Your task to perform on an android device: It seems great from the profile, but I want to know more about the specifics using the RailPlanner app, so I want to check the information for the first train between 12 p.m. and 3 p.m.
Image 0: 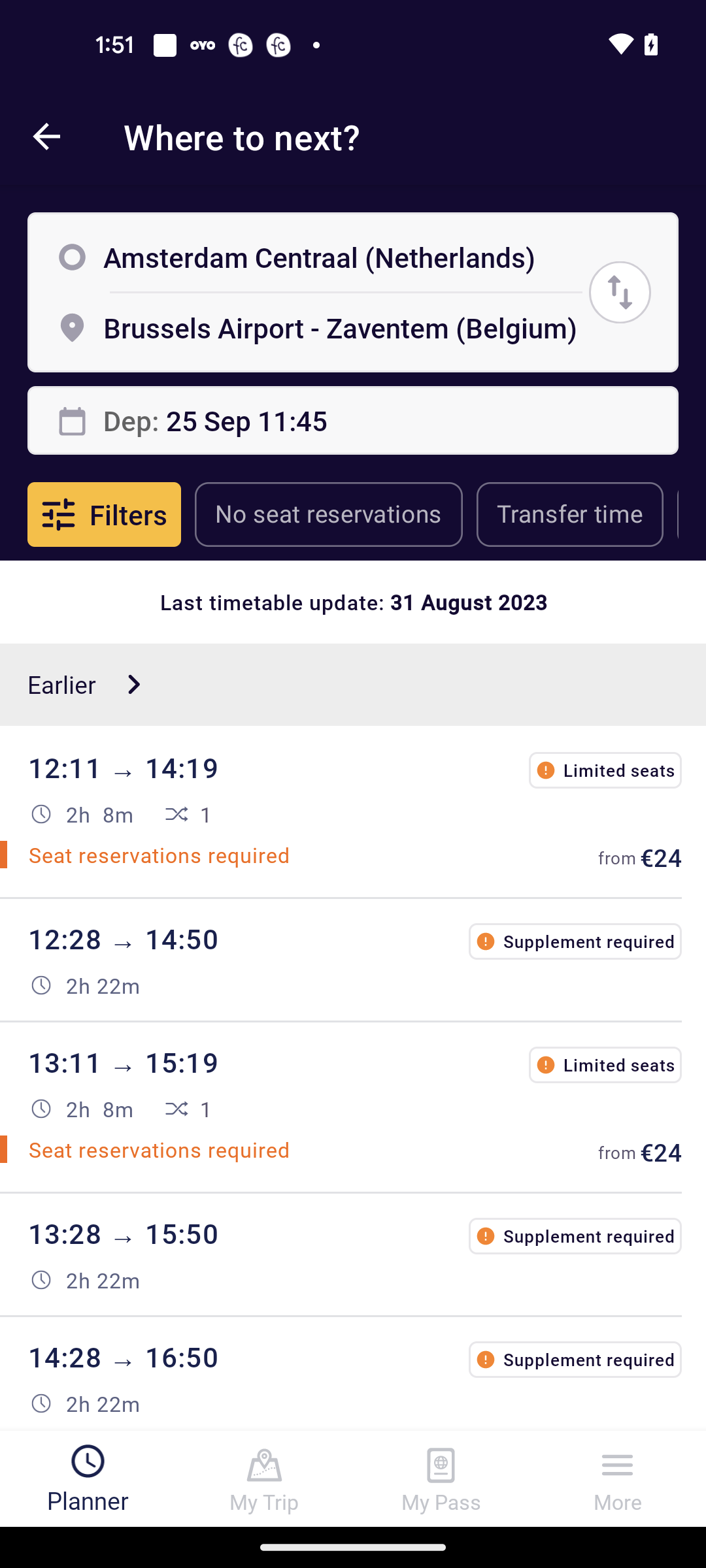
Open the first train option from the search results
Step 0: click (123, 767)
Image 1: 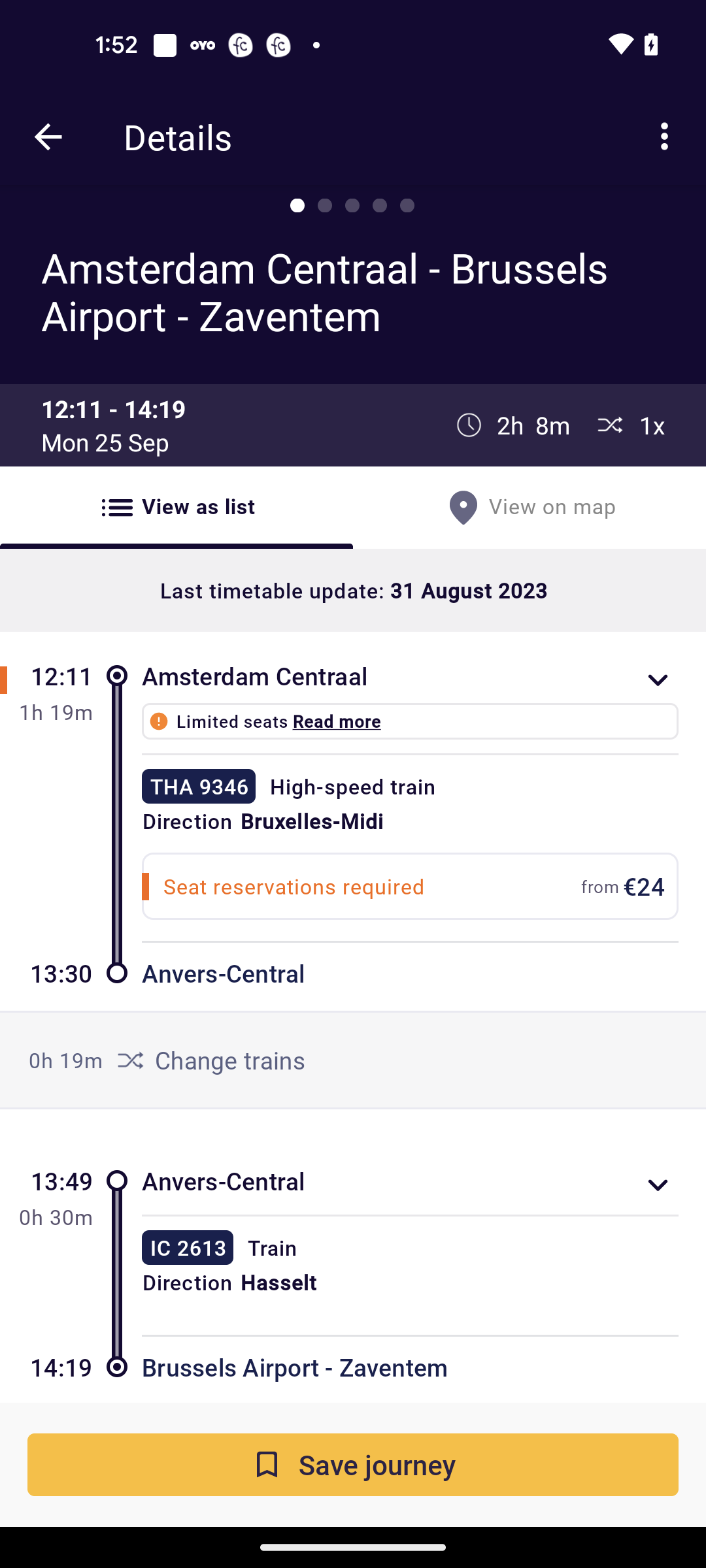
Click on the Drop-down icon in front of the Amsterdam Centraal
Step 1: click (657, 680)
Image 2: 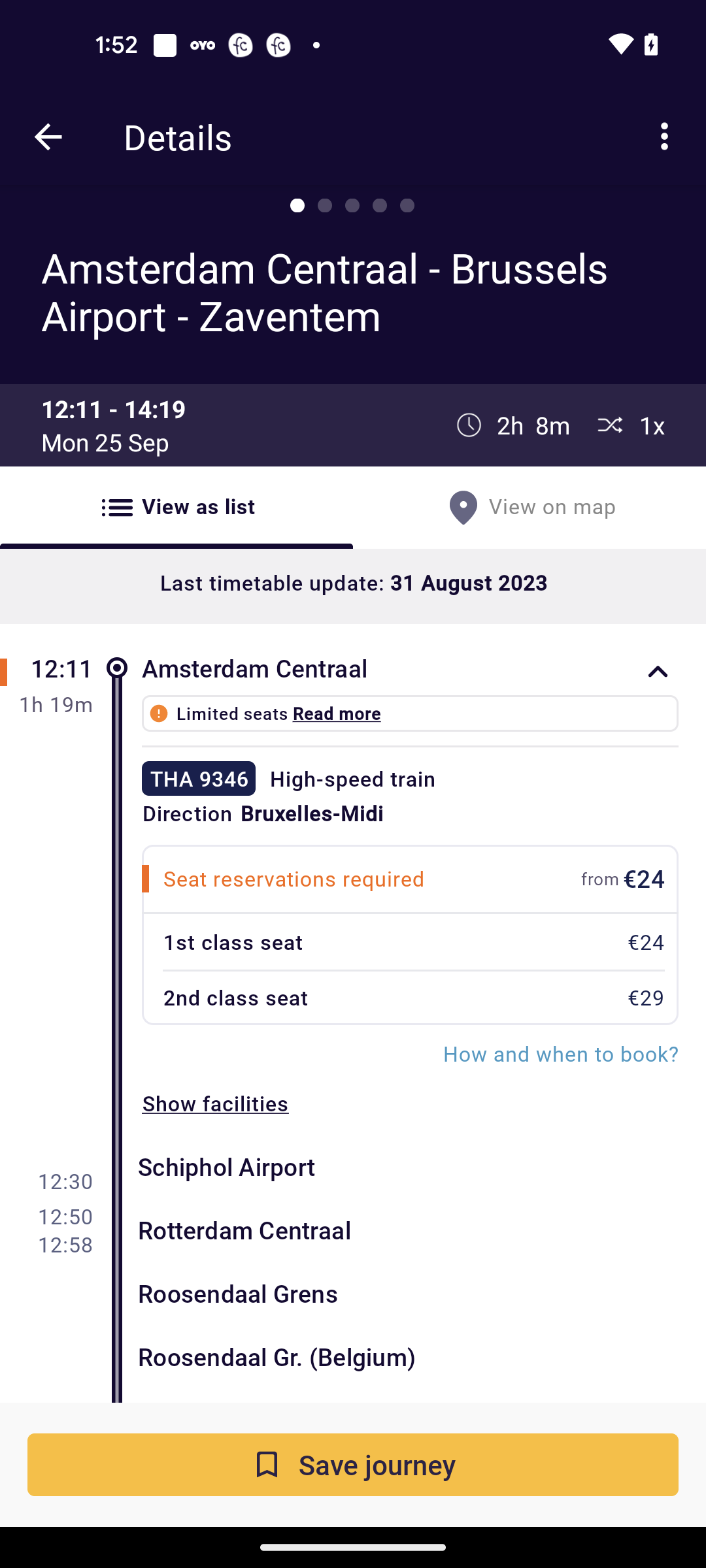
Swipe up to view stops
Step 2: scroll down
Image 3: 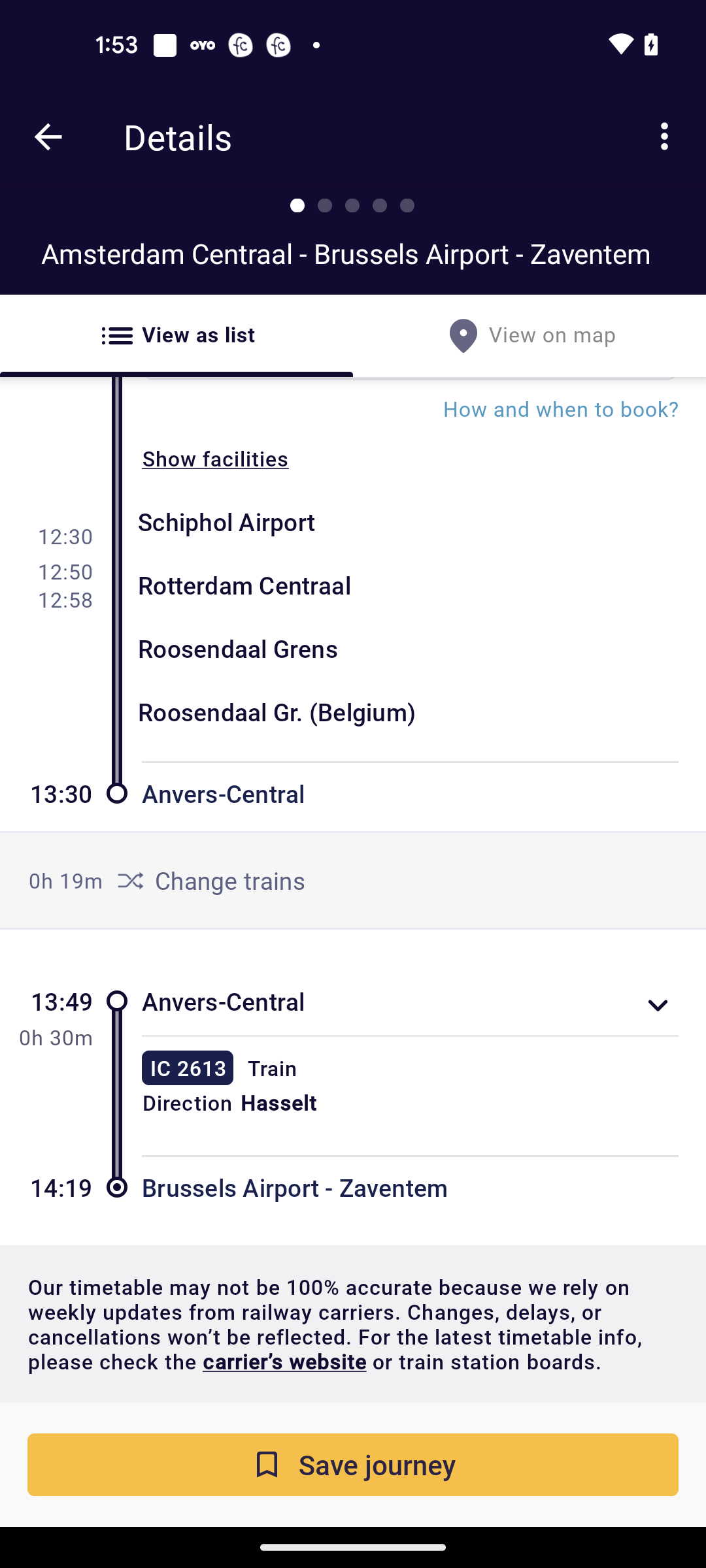
Click on the Drop-down icon in front of the Anvers-Central
Step 3: click (654, 1008)
Image 4: 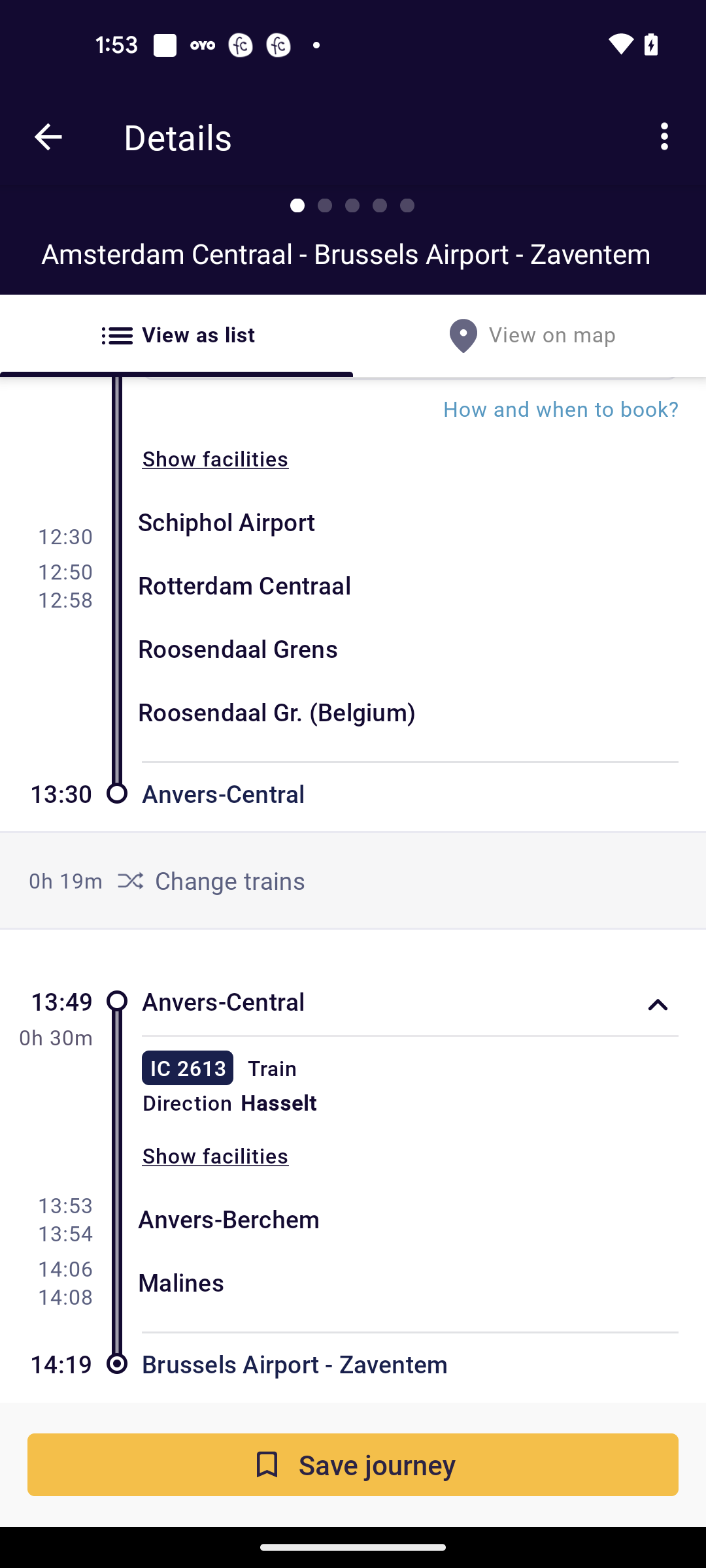
Swipe up to view stops
Step 4: scroll down